Your task to perform on an android device: Play the shorts on the YouTube app of Wet legs showing Their debut album is out today.
Image 0: 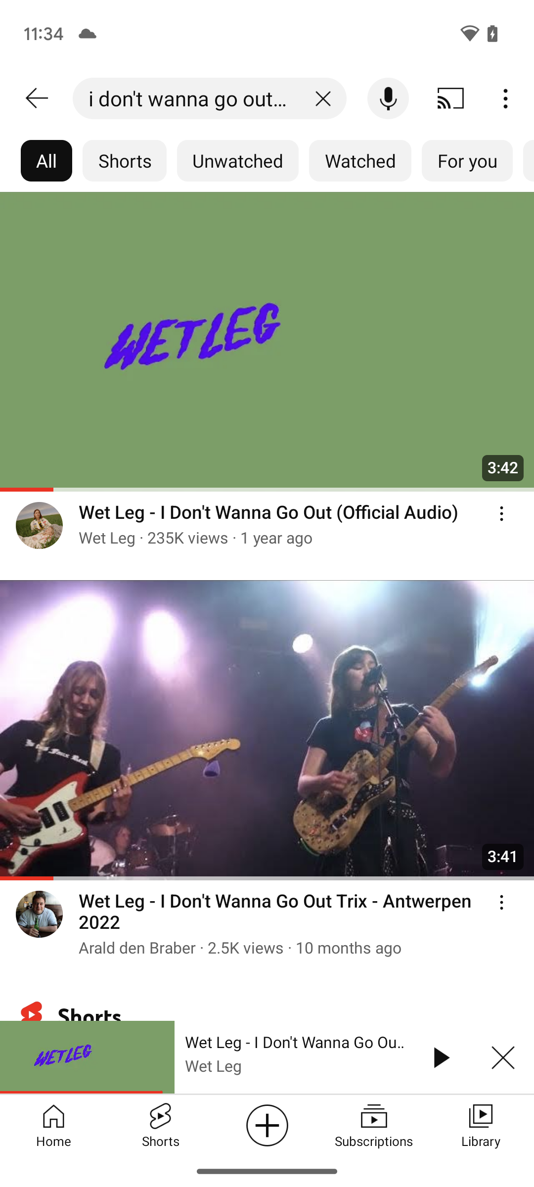
Scroll up on the screen until you find shorts section.
Step 0: scroll down
Image 1: 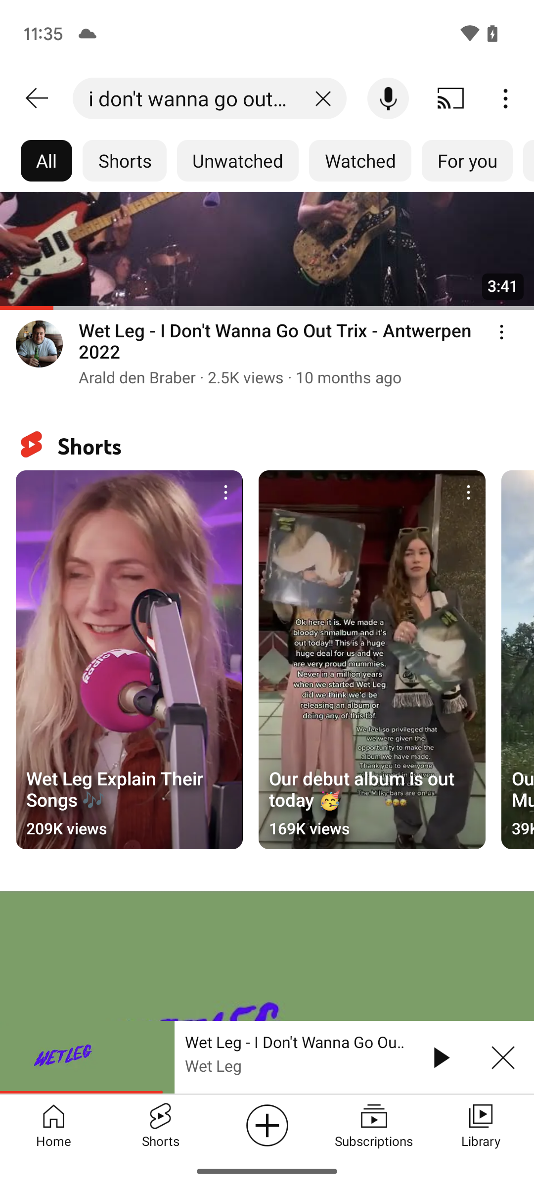
Click on the second shorts video.
Step 1: click (380, 660)